Your task to perform on an android device: Open the Simple Calculator app & perform the Divide operation between two numbers 88 & 33 then show the result
Image 0: 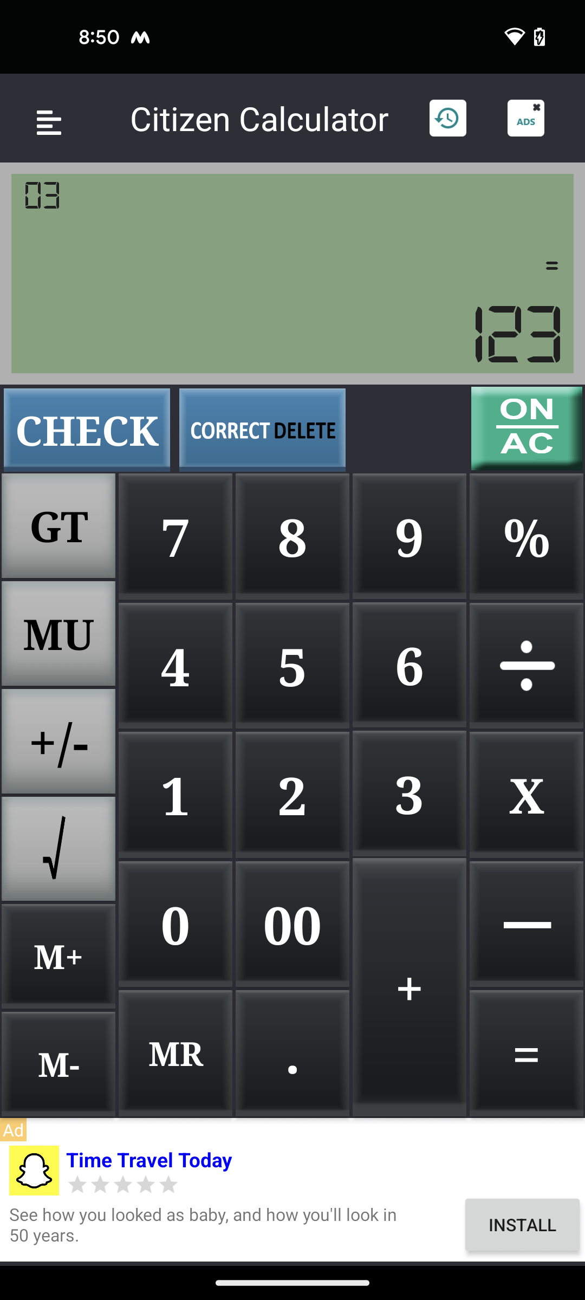
open the Simple Calculator app
Step 0: open app "Simple Calculator"
Image 1: 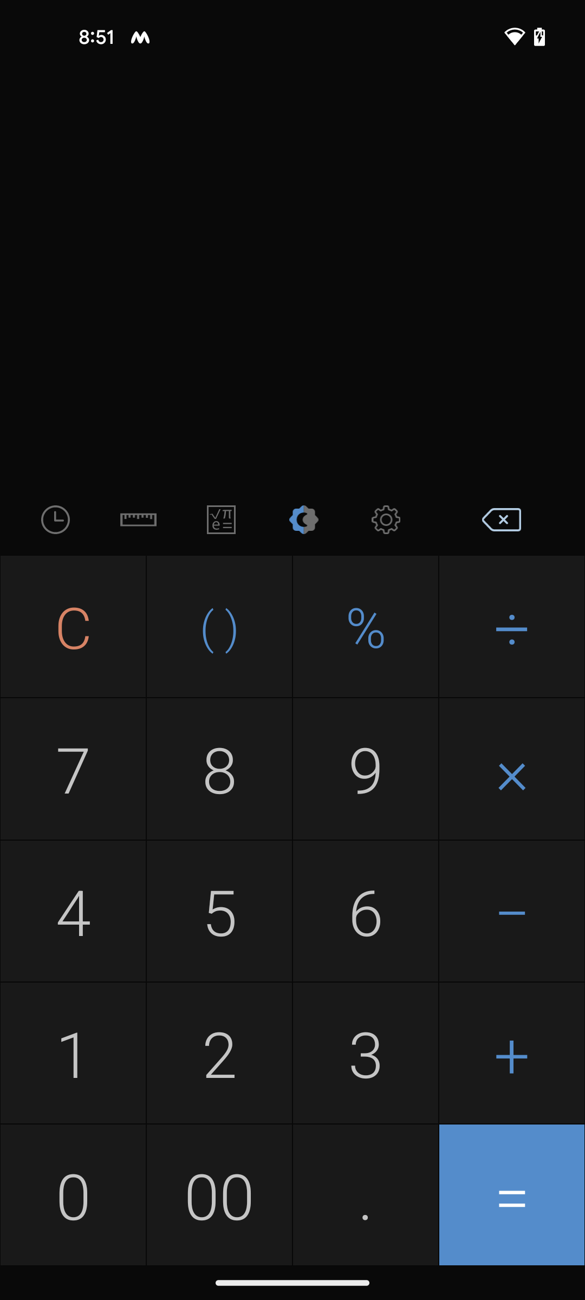
enter the first number 88
Step 1: click (203, 784)
Image 2: 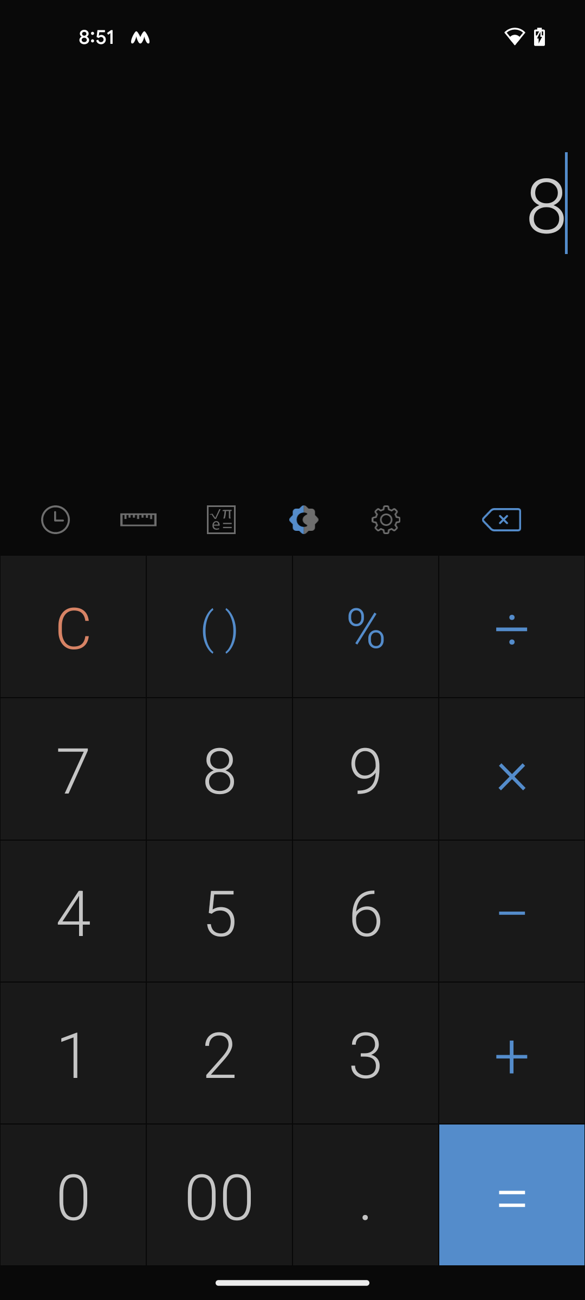
enter the first number 88
Step 2: click (203, 792)
Image 3: 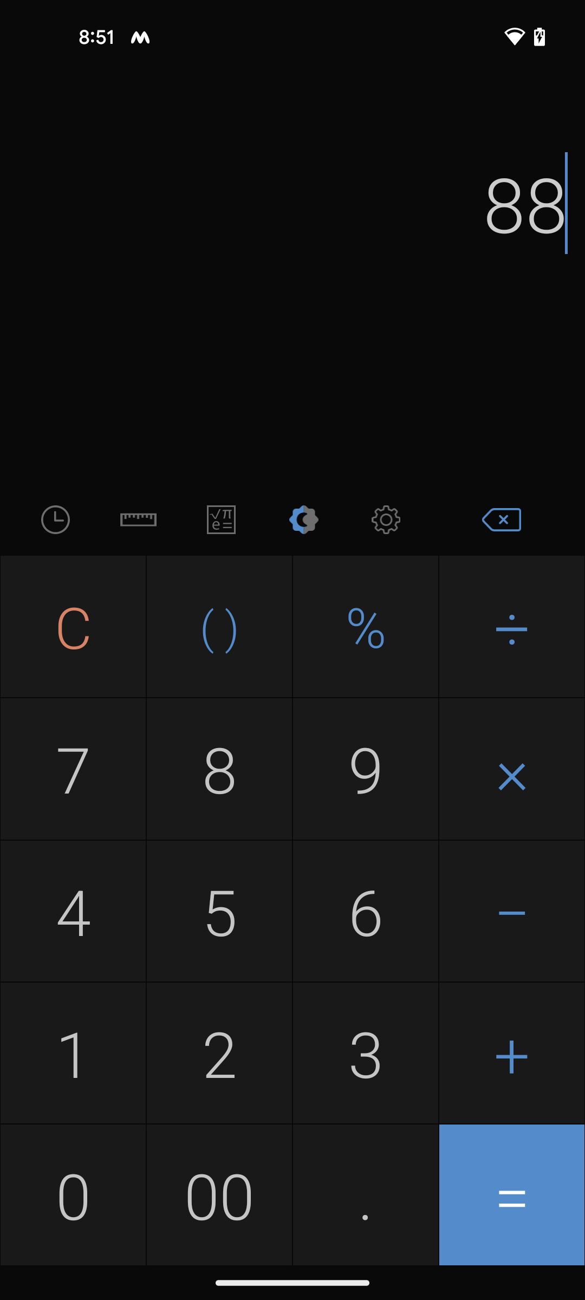
select the divide operation
Step 3: click (507, 625)
Image 4: 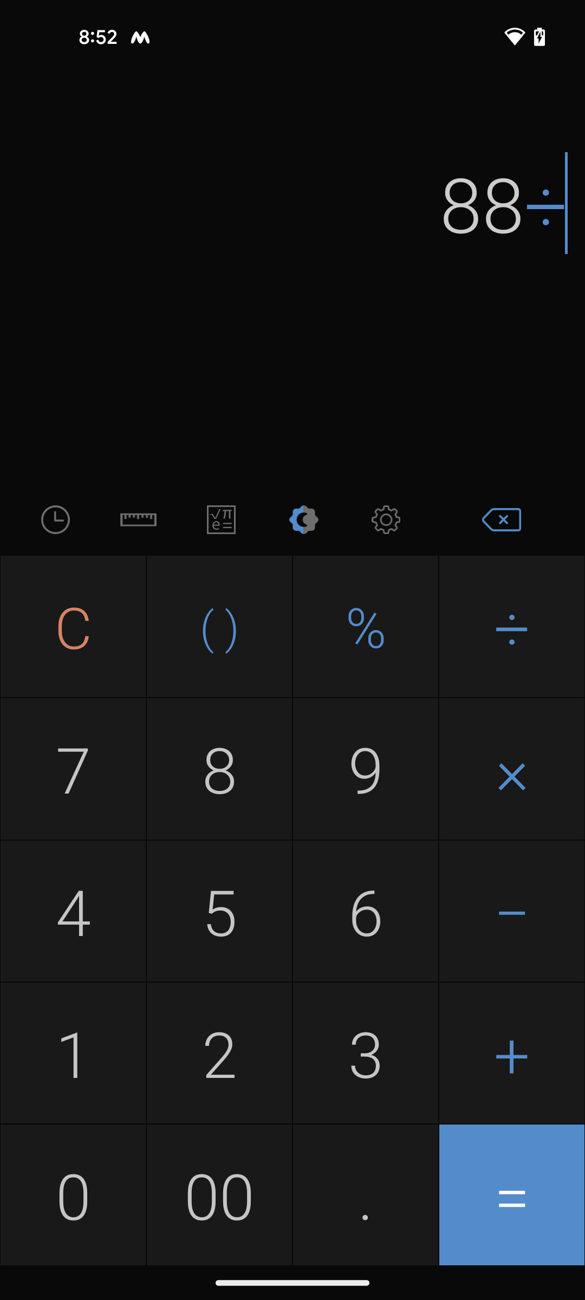
enter the second number 33
Step 4: click (345, 1045)
Image 6: 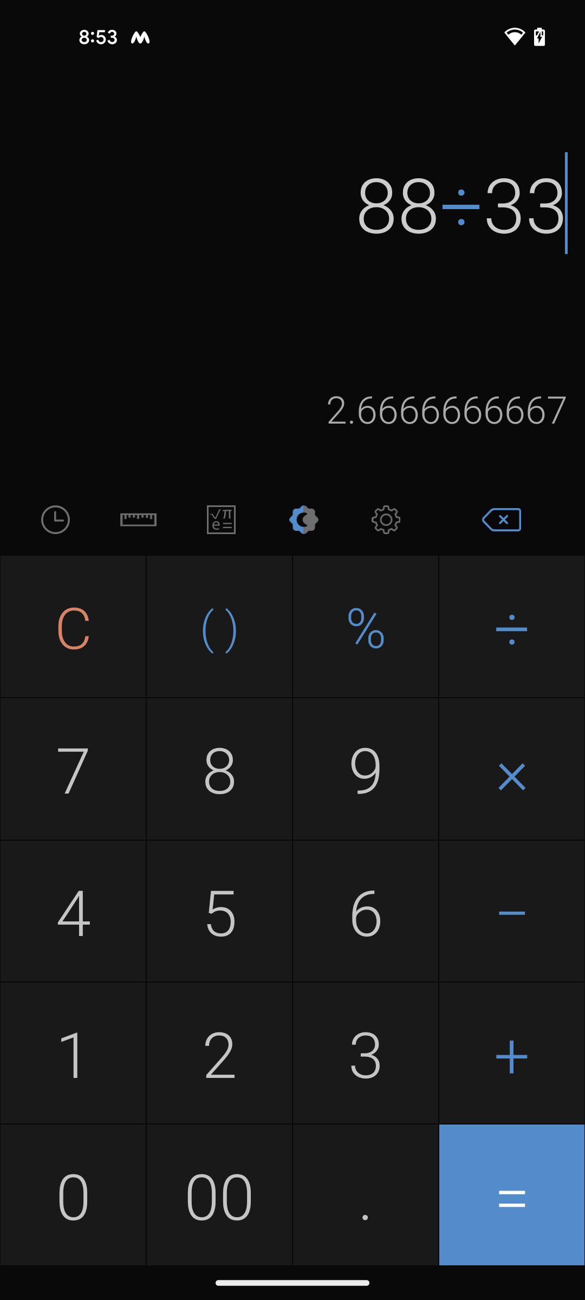
click on the equal icon at the bottom right corner of the screen
Step 6: click (494, 1185)